Your task to perform on an android device: I would like to start an email.
Image 0: 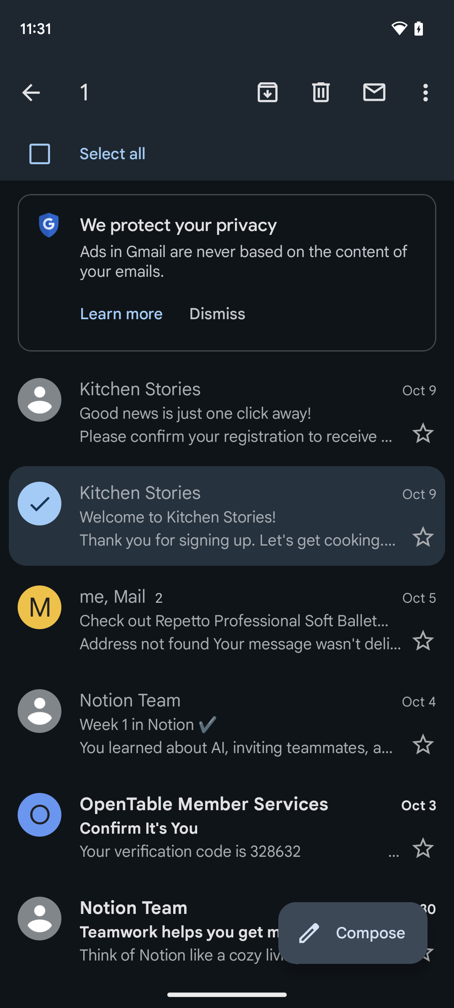
Step 0: wait
Image 1: 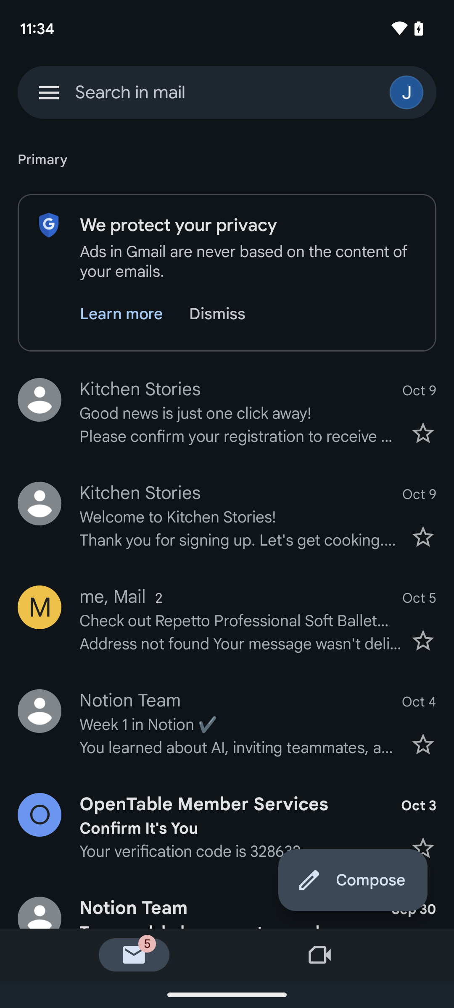
Tap on the first email present on the screen.
Step 1: click (227, 412)
Image 3: 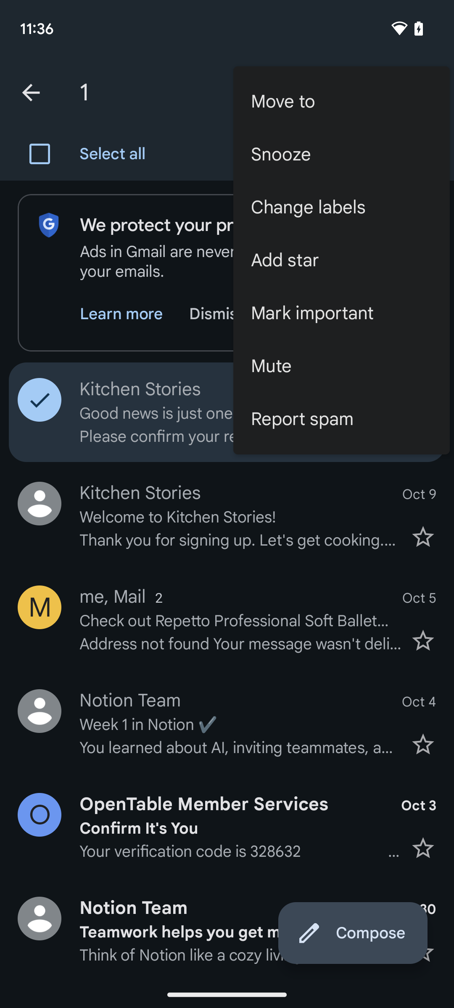
Tap on Add Star.
Step 3: click (341, 260)